Your task to perform on an android device: I want new Nike shoes for the gym from the eBay app.
Image 0: 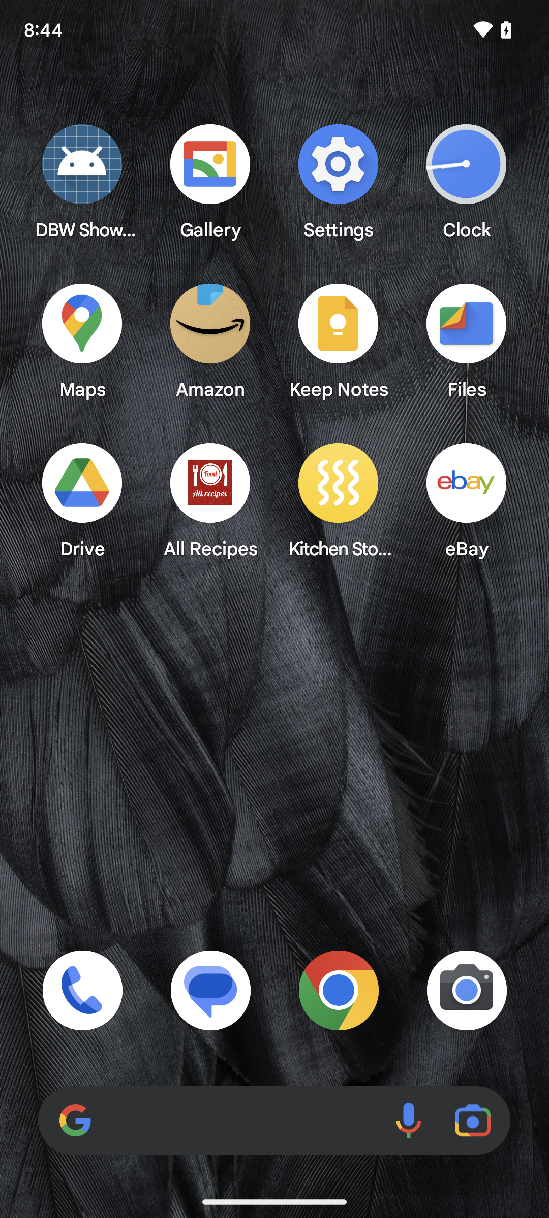
Open eBay app.
Step 0: open app "eBay"
Image 1: 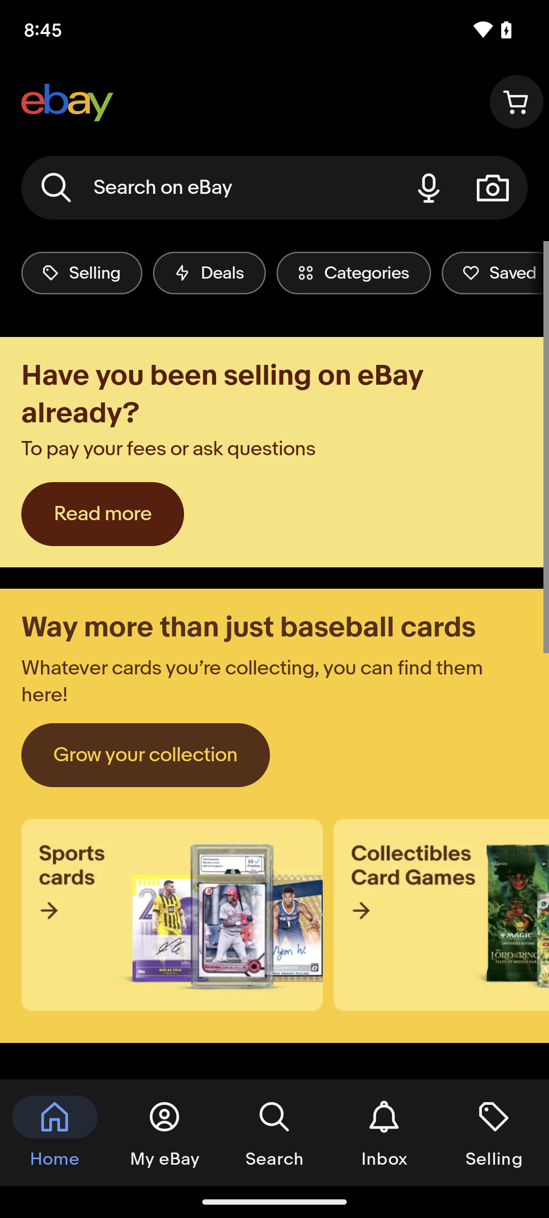
Click on the Search bar on the top of the screen.
Step 1: click (210, 188)
Image 2: 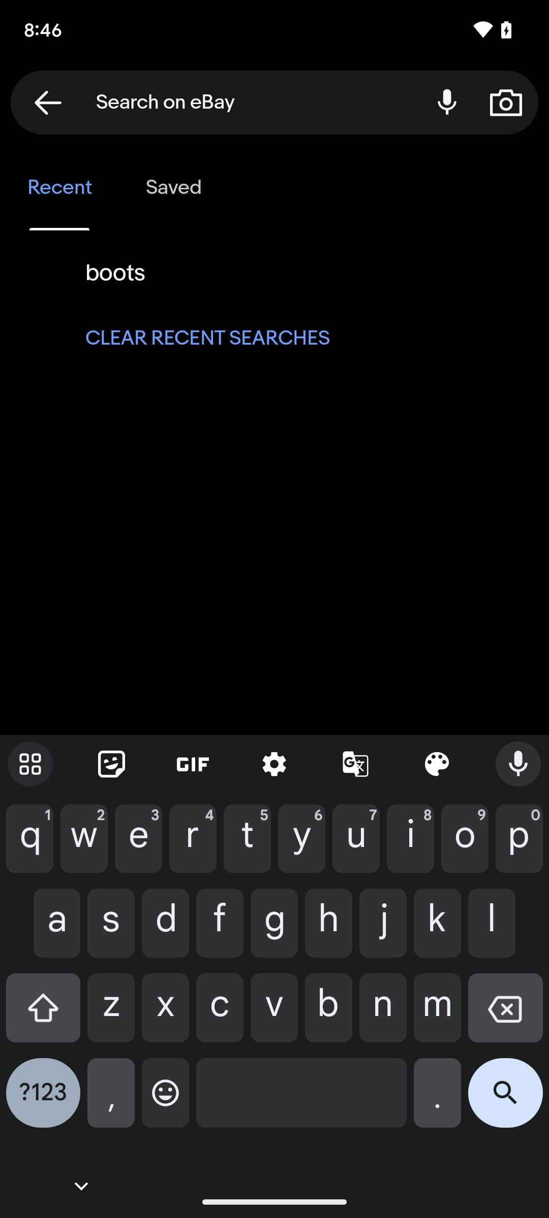
Type Nike shoes on the screen.
Step 2: type "Nike shoes"
Image 3: 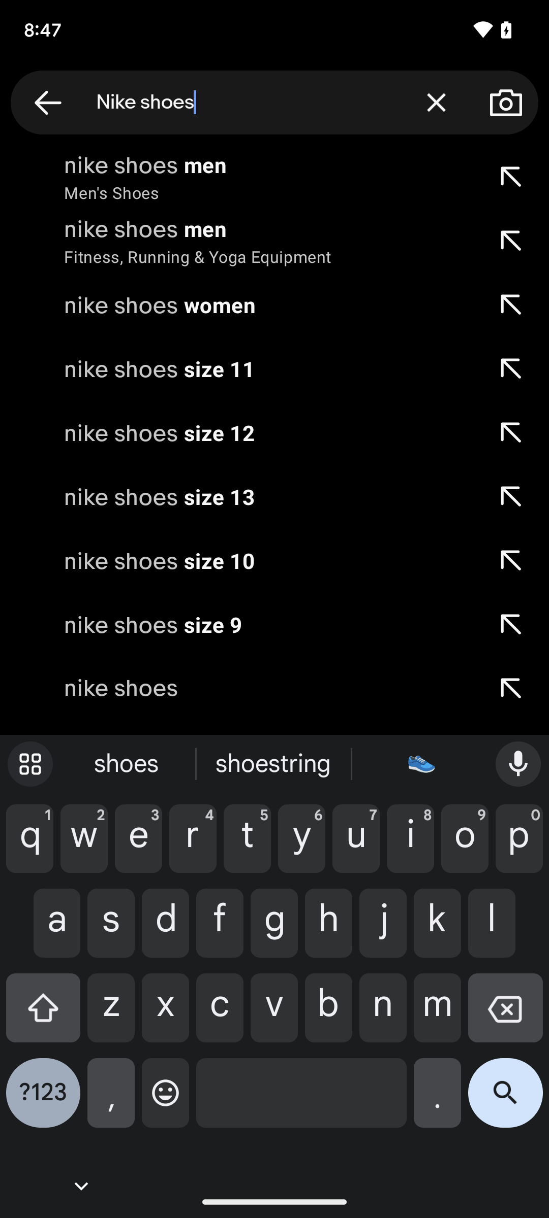
Click on the first suggestion on the screen.
Step 3: click (269, 177)